Your task to perform on an android device: I want to keep reading this opened book.
Image 0: 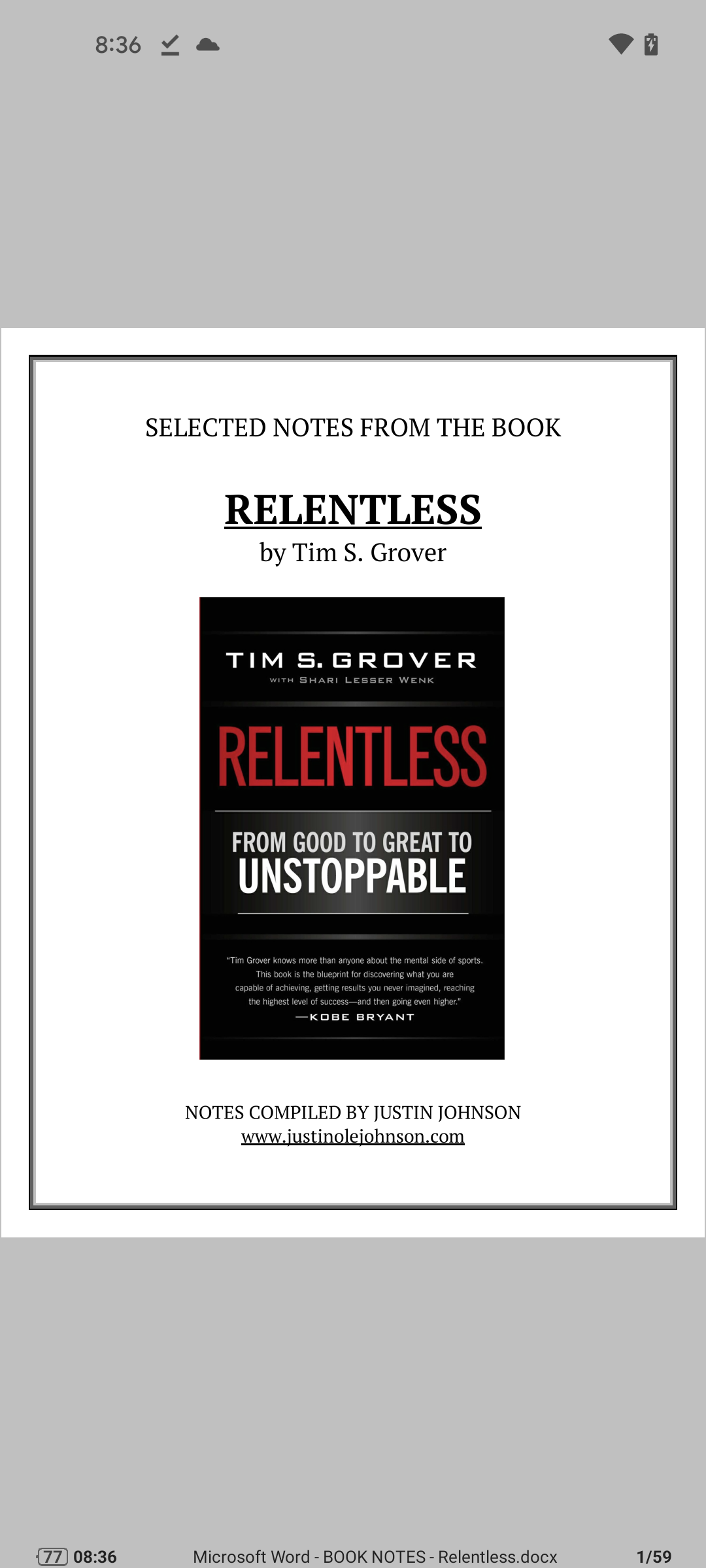
swipe left to go to the next page
Step 0: scroll right
Image 1: 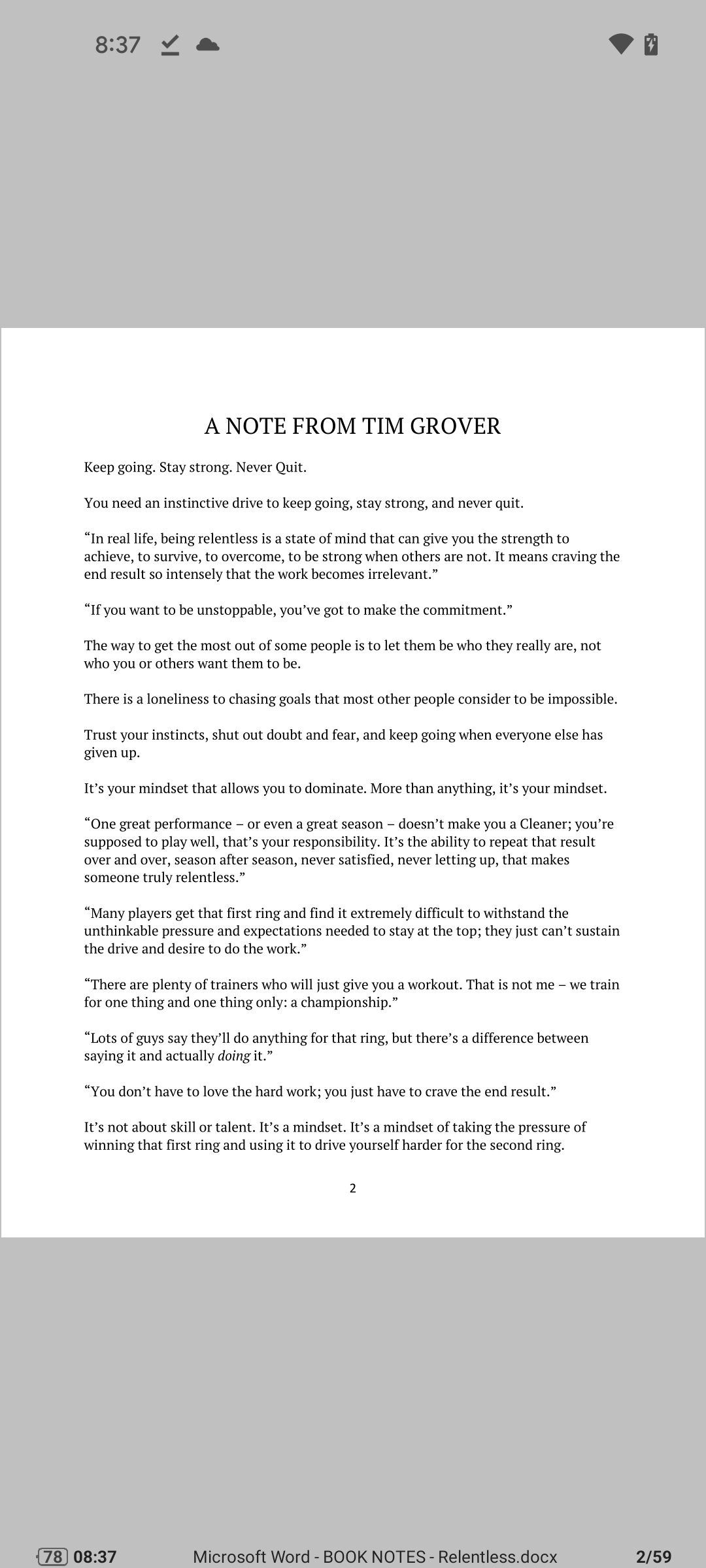
swipe left to go to the next page
Step 1: scroll right